Your task to perform on an android device: Open the Bigbasket app and scroll down to view the rice vermicelli then view more photos
Image 0: 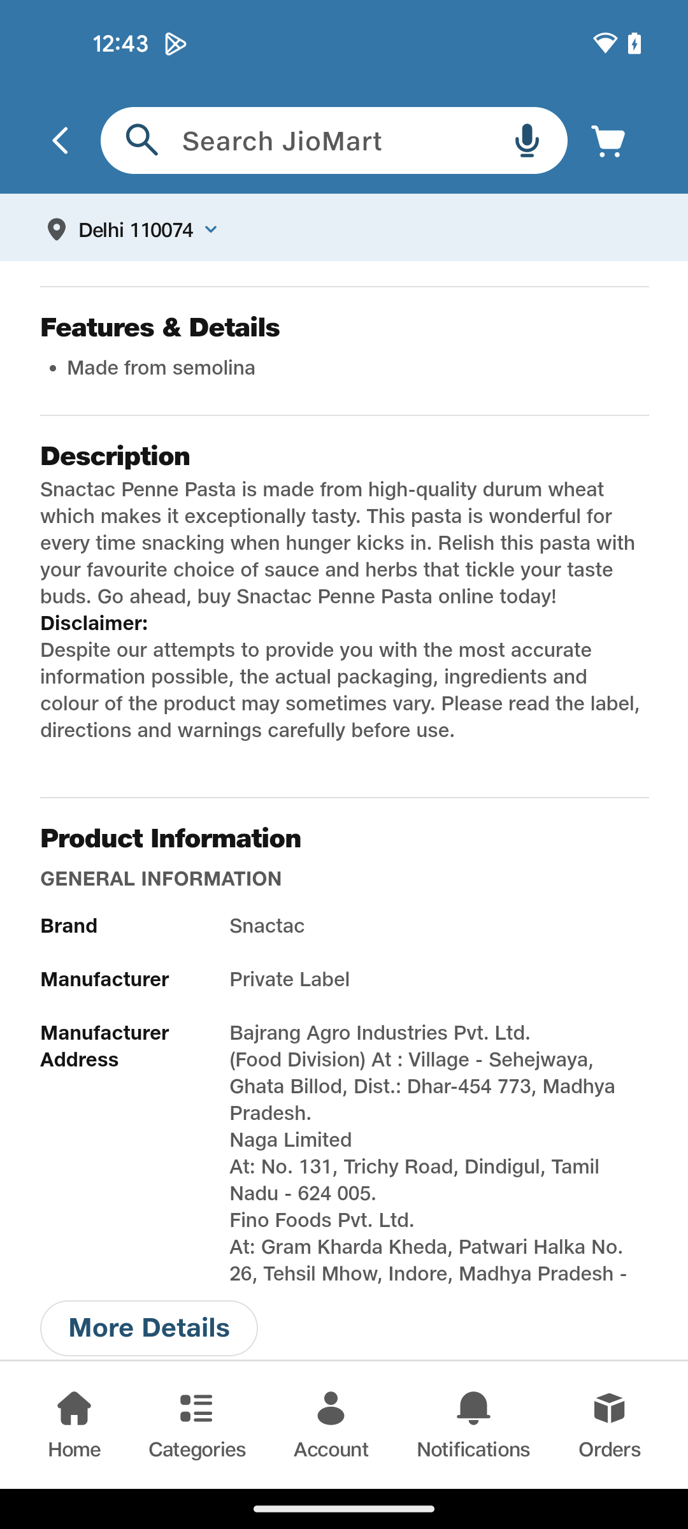
Open bigbasket app
Step 0: open app "bigbasket"
Image 3: 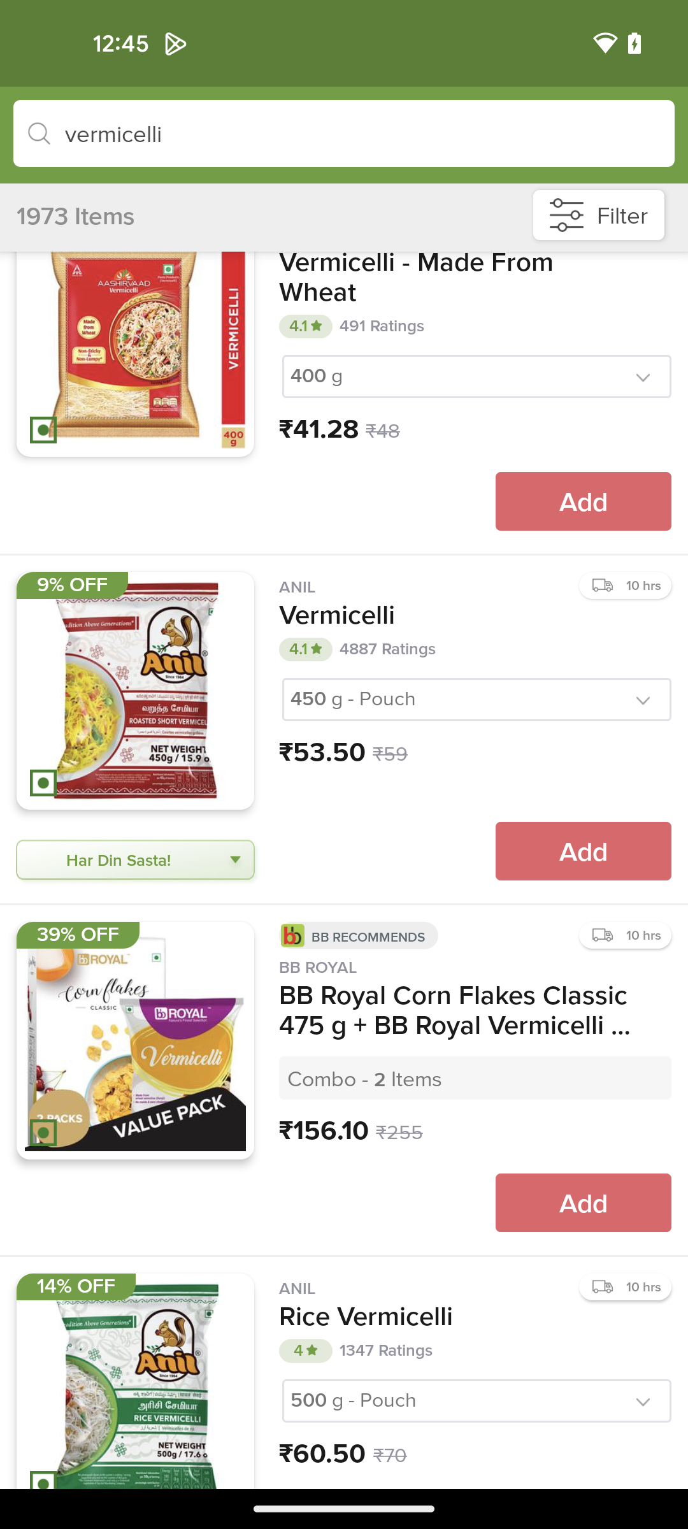
Click on the rice vermicelli
Step 3: click (135, 1381)
Image 4: 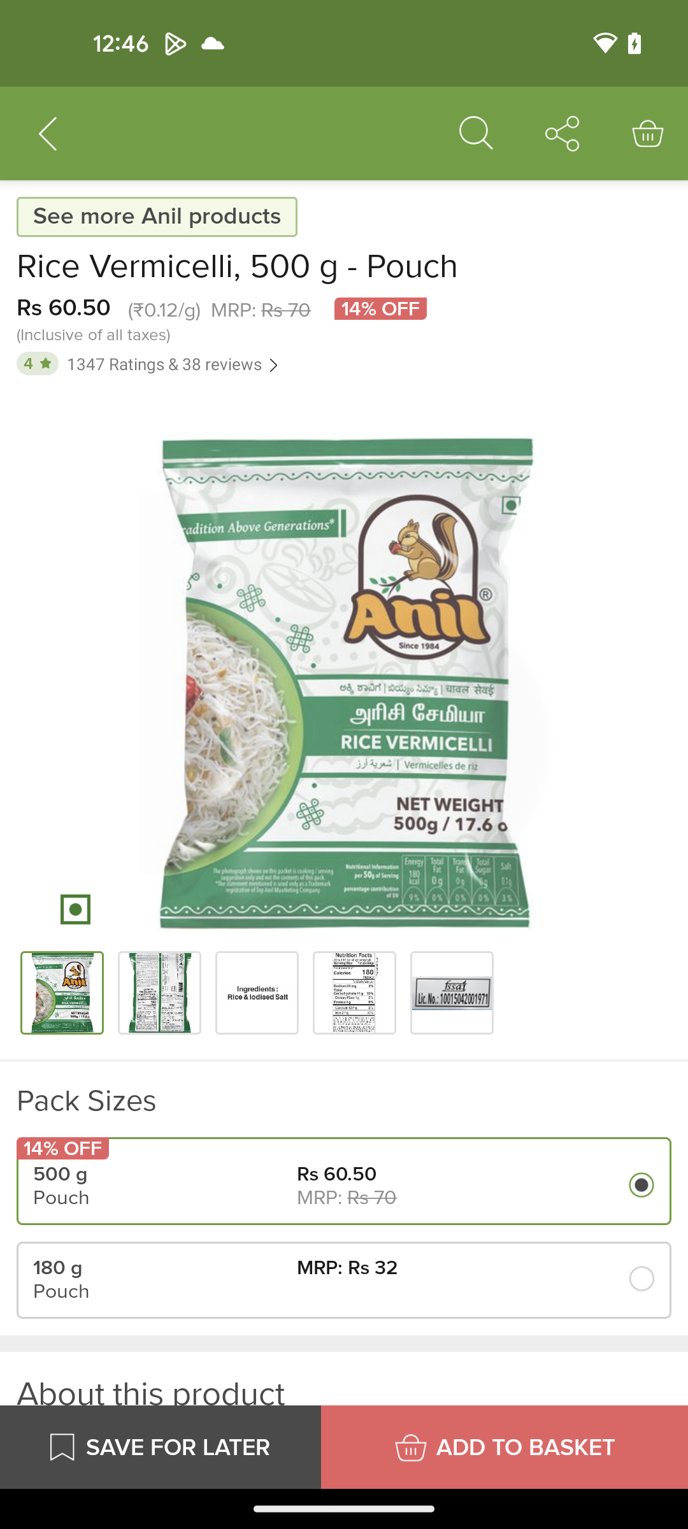
Swipe left to view more photos
Step 4: scroll right
Image 5: 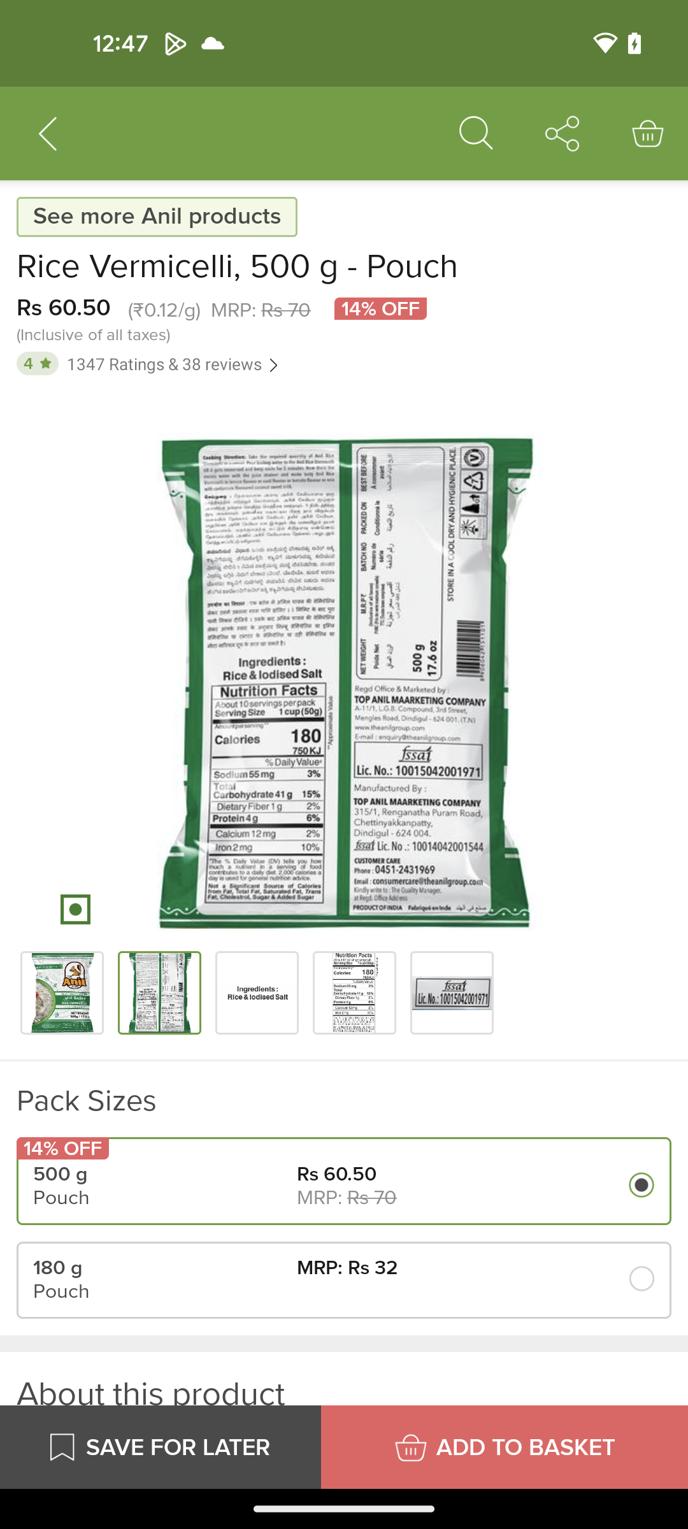
Swipe left to view more photos
Step 5: scroll right